Your task to perform on an android device: View the report.pdf file
Image 0: 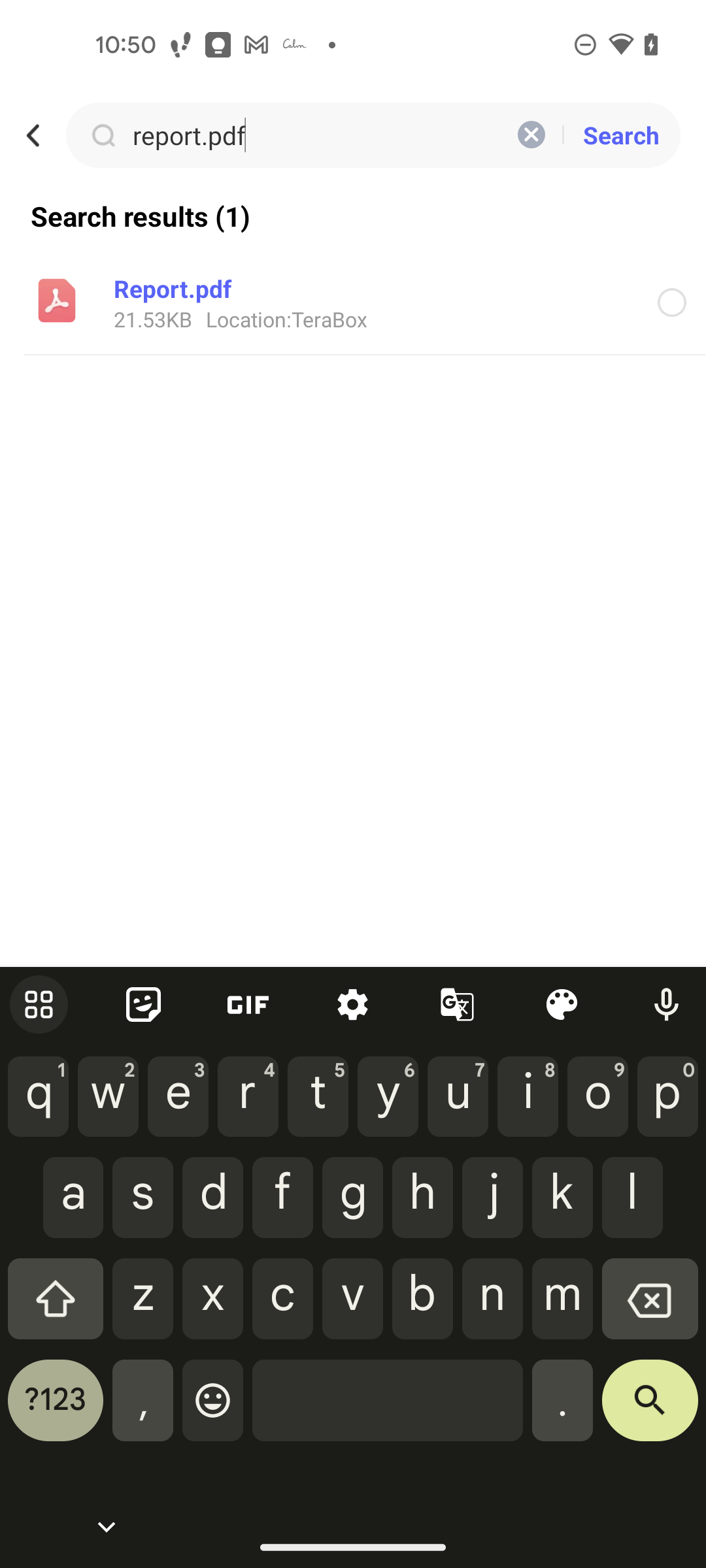
Click on the Report.pdf
Step 0: click (375, 278)
Image 1: 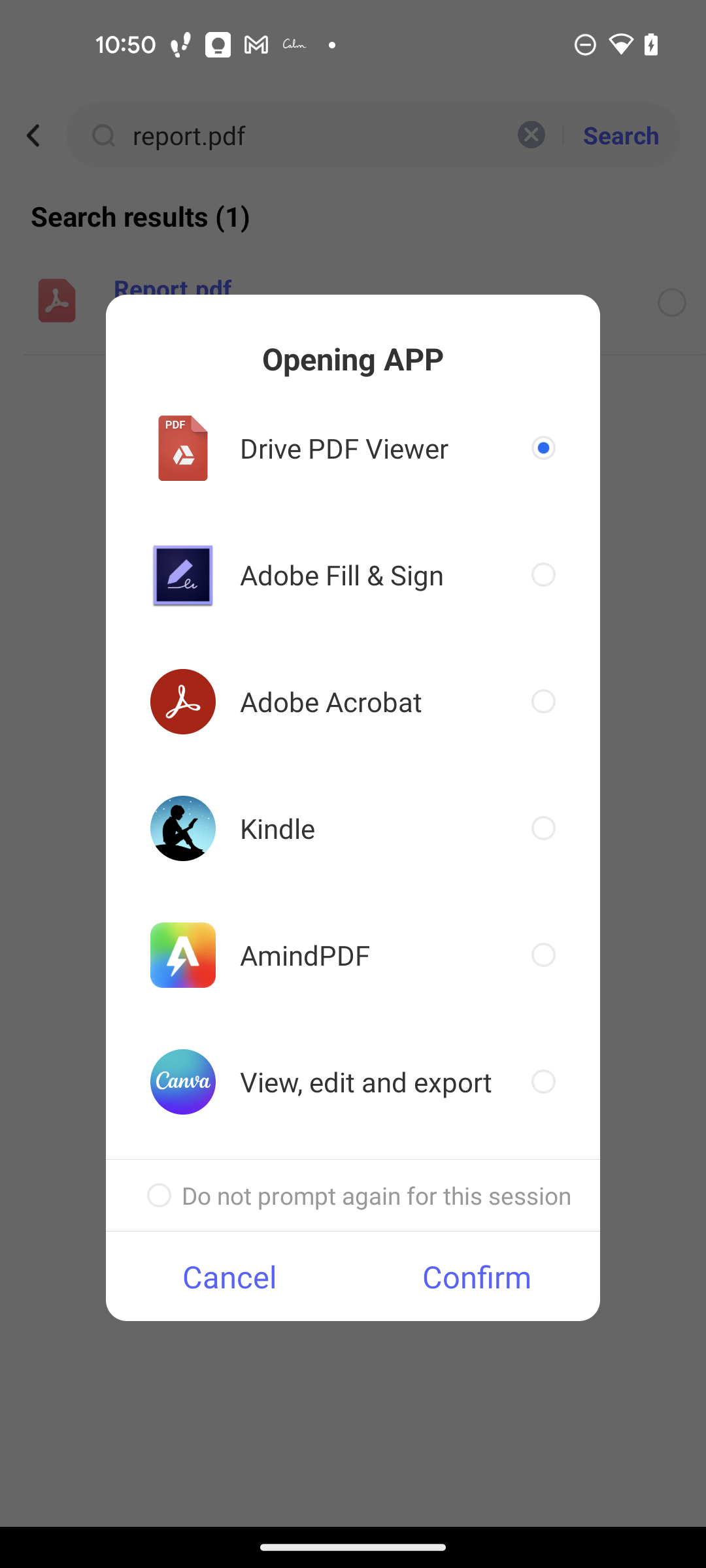
Click on the Confirm button at the pop up window
Step 1: click (477, 1276)